Your task to perform on an android device: To evaluate the price, I'd like to see more comparable products. Use the Amazon app to compare the prices of different spanners that are similar.
Image 0: 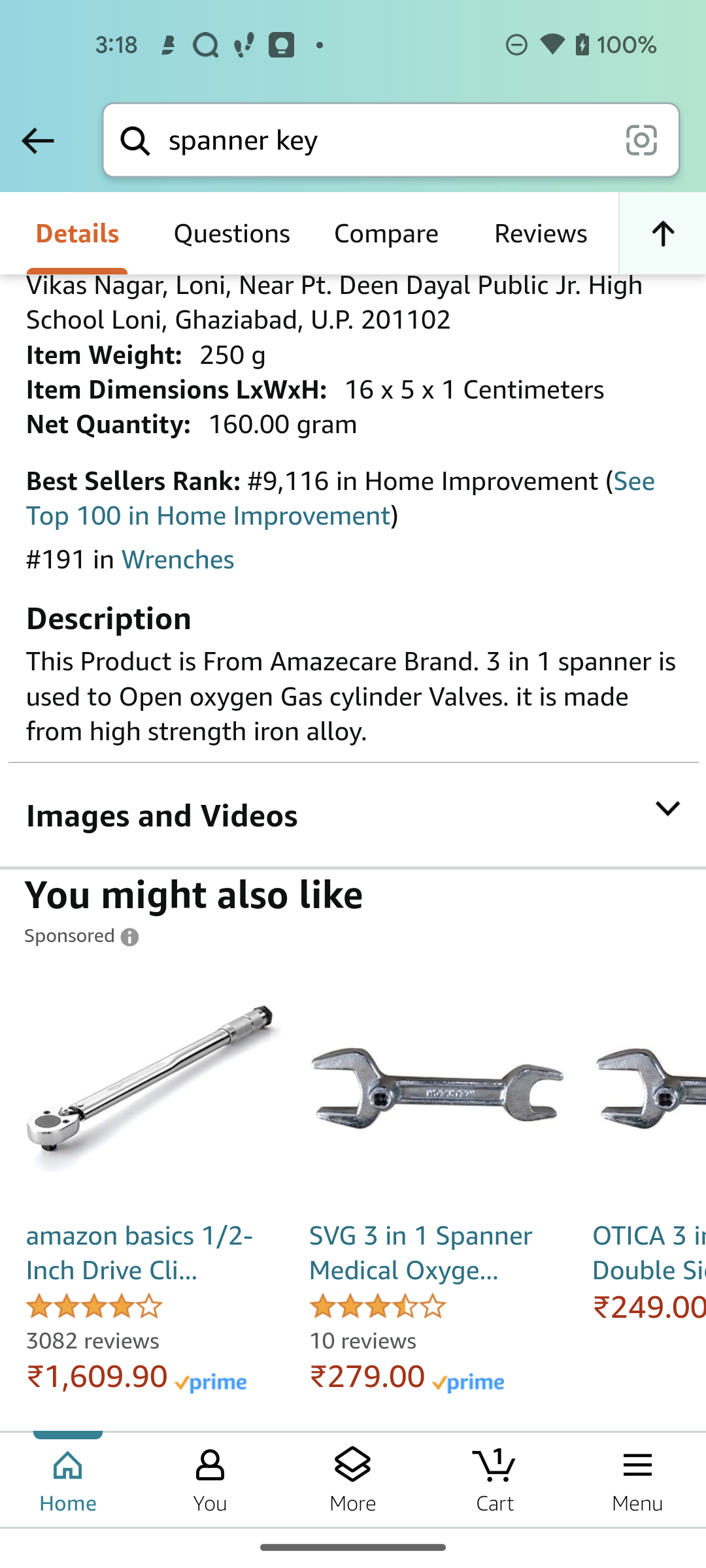
Swipe up to see similar items
Step 0: scroll down
Image 1: 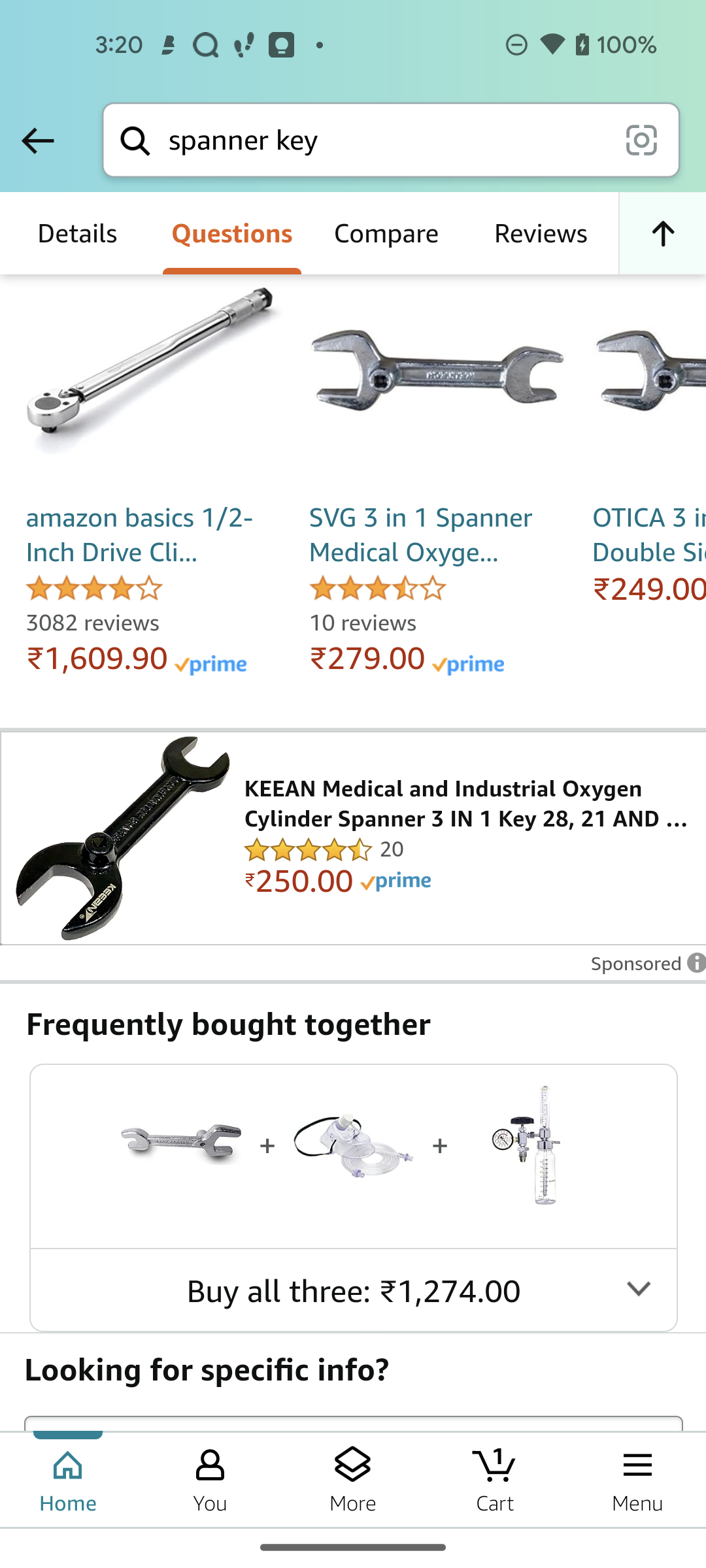
Swipe up to see similar items
Step 1: scroll down
Image 2: 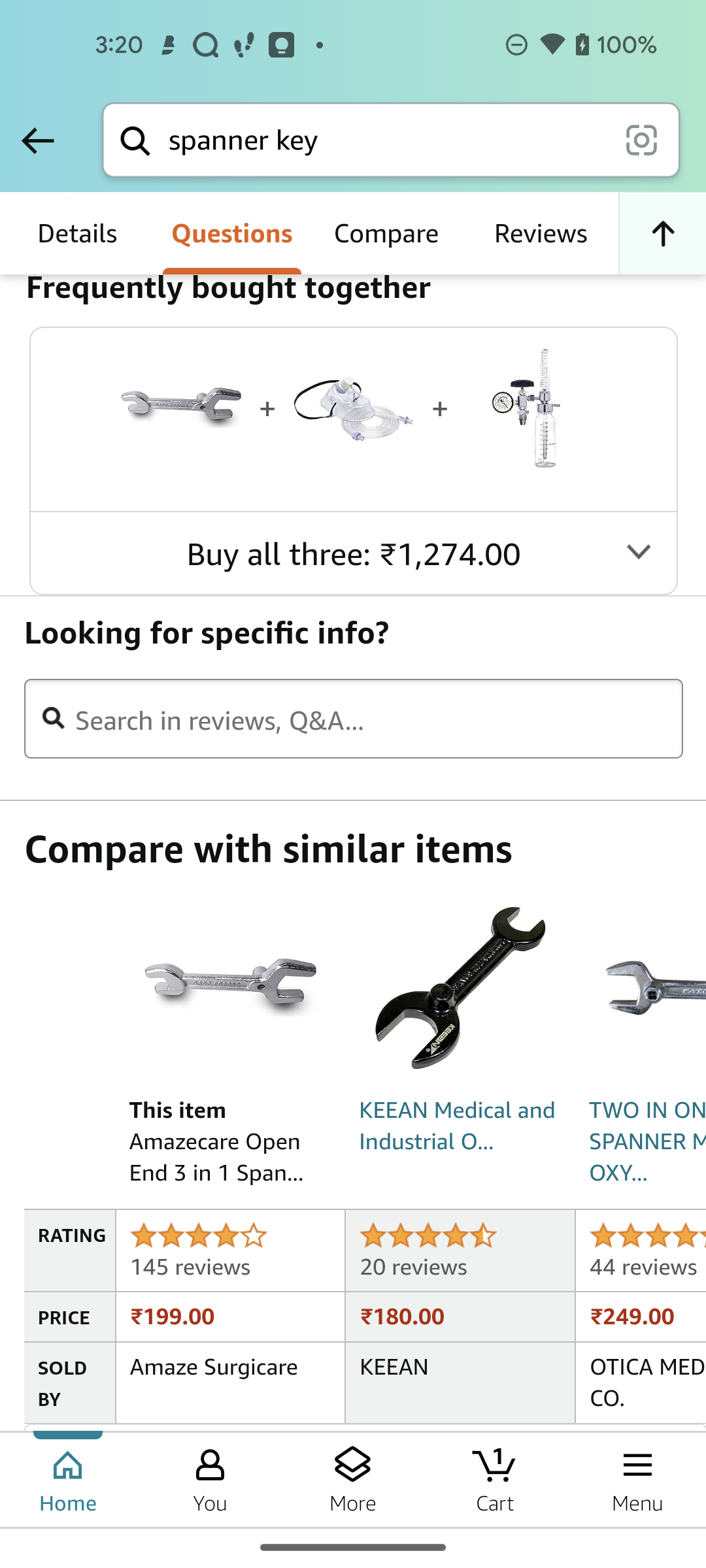
Swipe up to see similar items
Step 2: scroll down
Image 3: 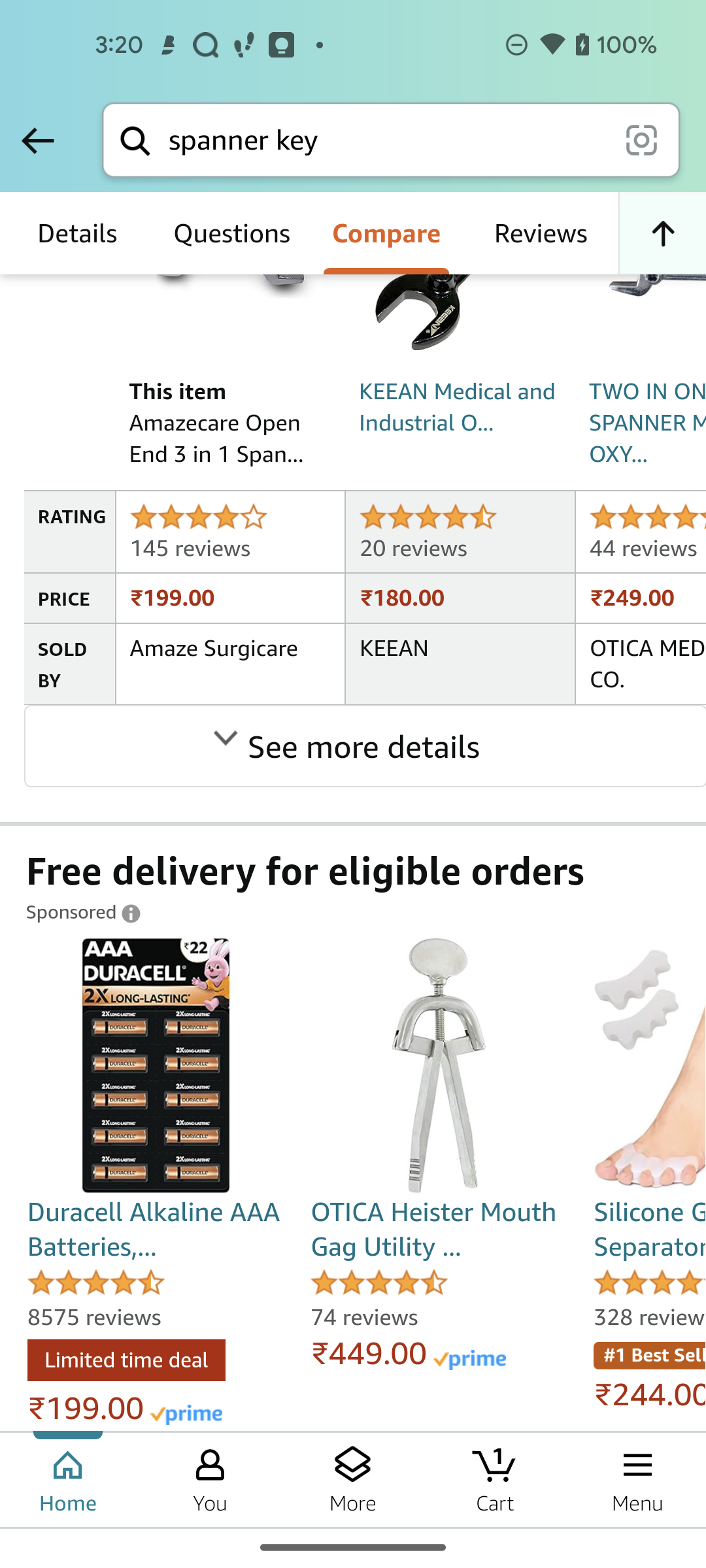
Click on the see more details
Step 3: click (365, 748)